Your task to perform on an android device: My wife told me that before purchasing any electric lawn mower, compare the price of it with that of other sellers. This BLACK+DECKER Electric Lawn Mower 15-Inch, 10-Amp, Corded - BEMW472BH seems good, and I want to purchase it, but I need to compare its price with other sellers. So compare the price of the BLACK+DECKER Electric Lawn Mower 15-Inch, 10-Amp, Corded - BEMW472BH with other sellers in the eBay app.
Image 1: 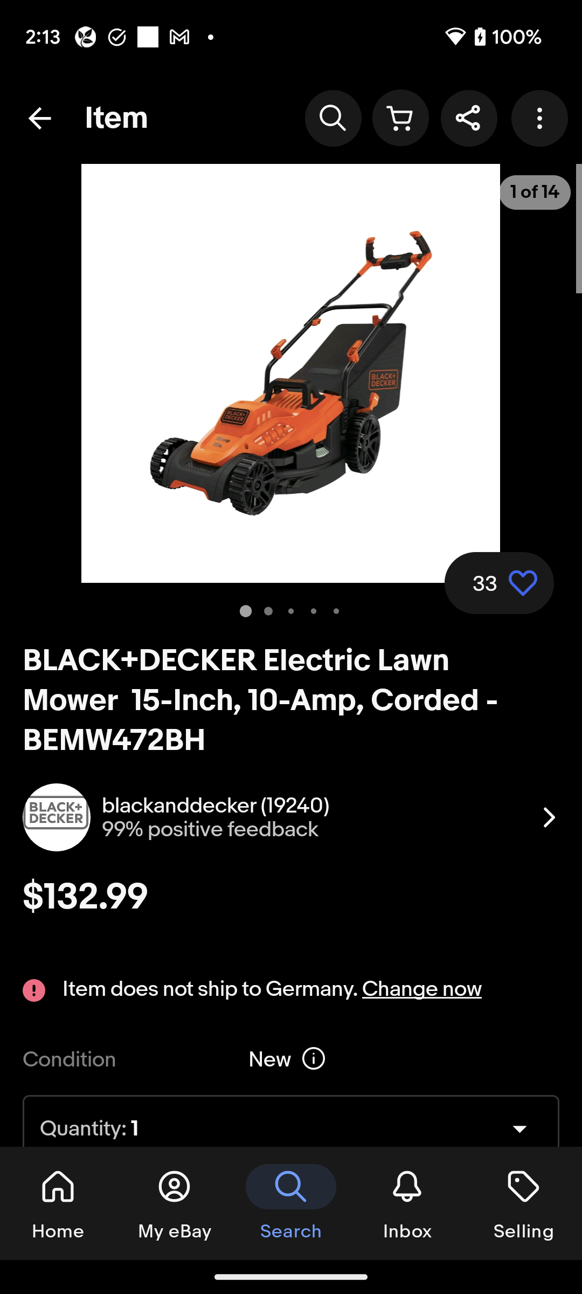
Scroll down to view the price of other sellers of this product
Step 1: scroll down
Image 2: 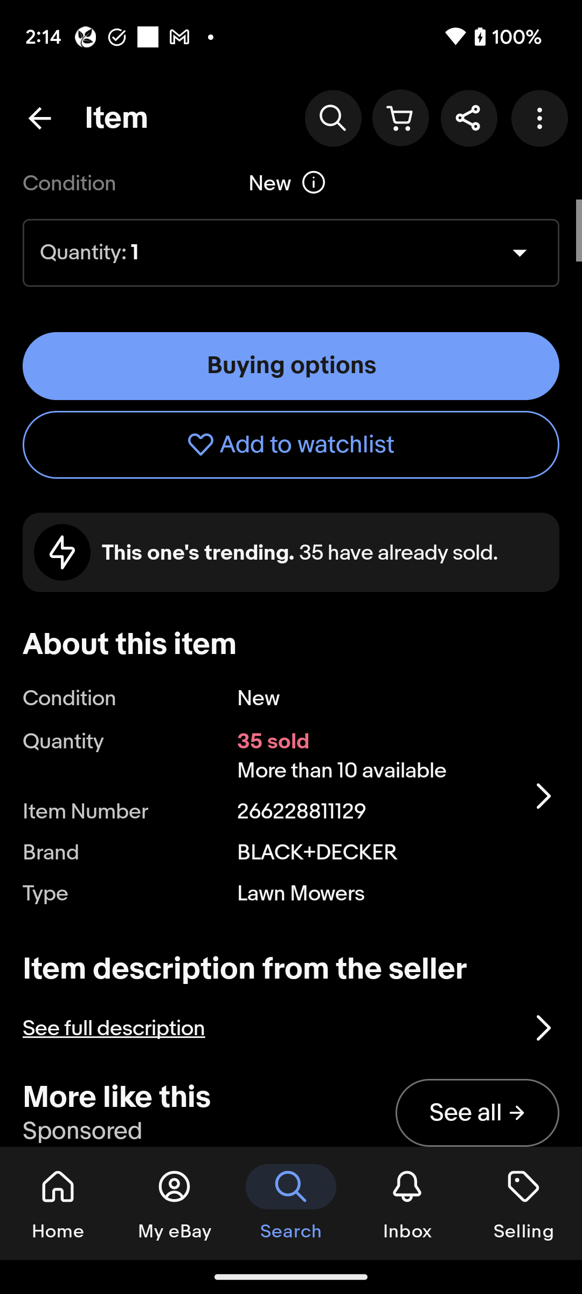
Scroll down to view the price of other sellers of this product
Step 2: scroll down
Image 3: 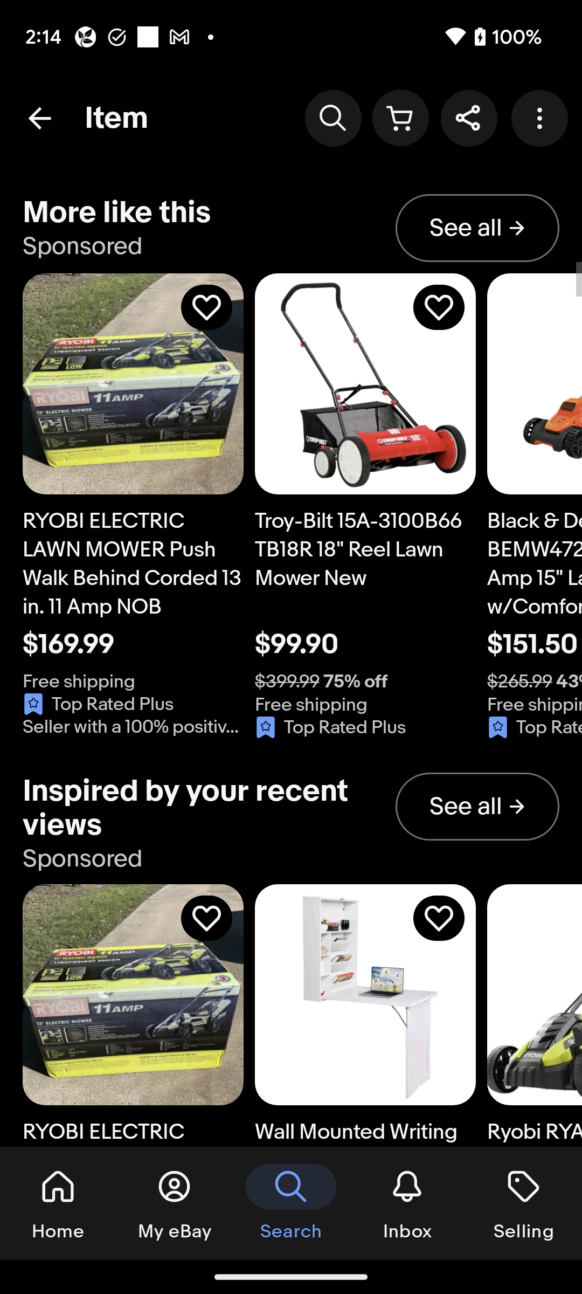
Swipe left on the More like this section to view the price of other sellers of this product
Step 3: scroll right